Your task to perform on an android device: I need to download the recipe book file from Dropbox app.
Image 0: 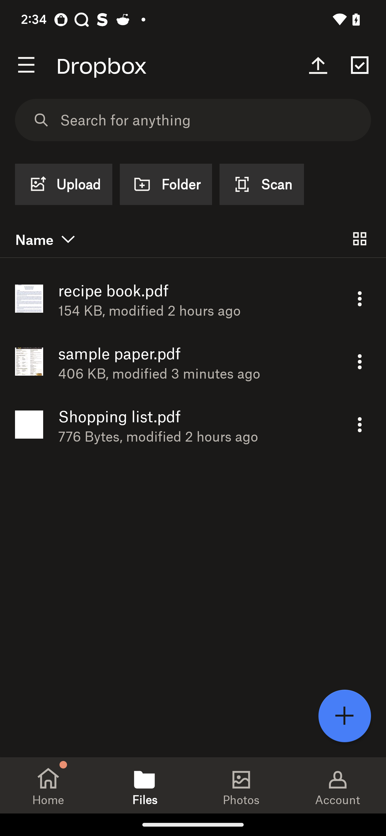
Click on the three dots in recipe book tab
Step 0: click (360, 298)
Image 1: 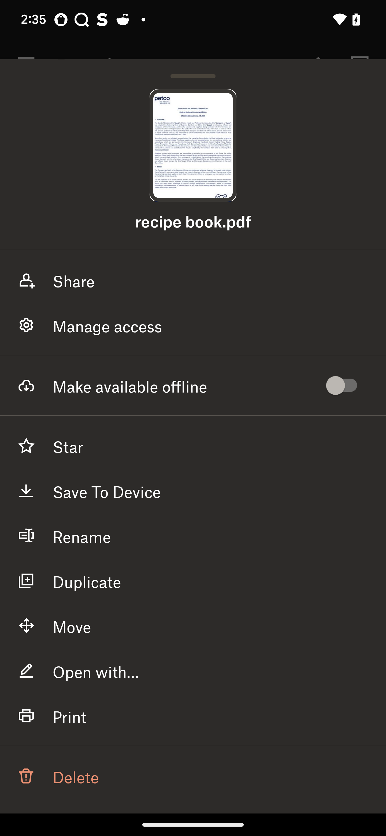
Click on the save to device option
Step 1: click (107, 490)
Image 2: 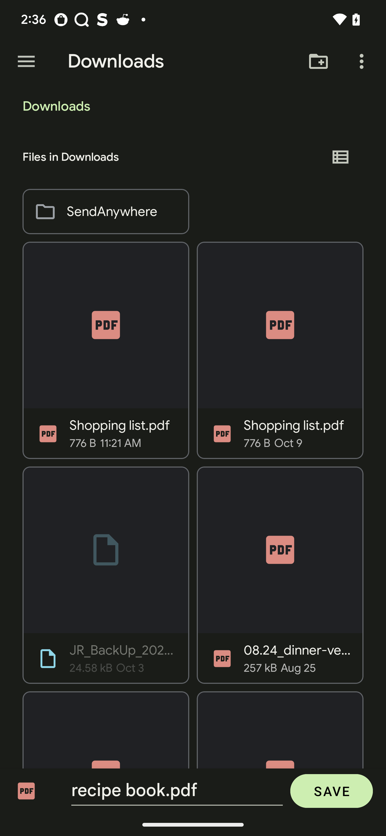
Click on the save button to save the file
Step 2: click (332, 791)